Your task to perform on an android device: A few of my dressing cabinet handles are lost and are not looking good at all. Search for cabinet handles in the TEMU app.
Image 0: 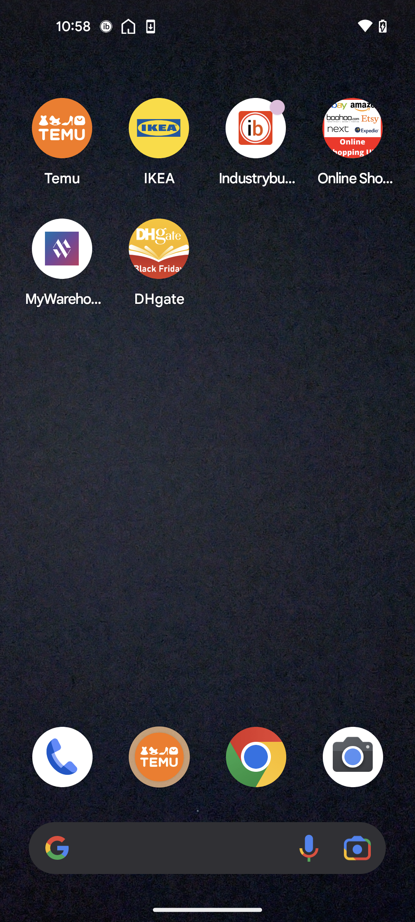
Open the Temu app
Step 0: open app "Temu"
Image 1: 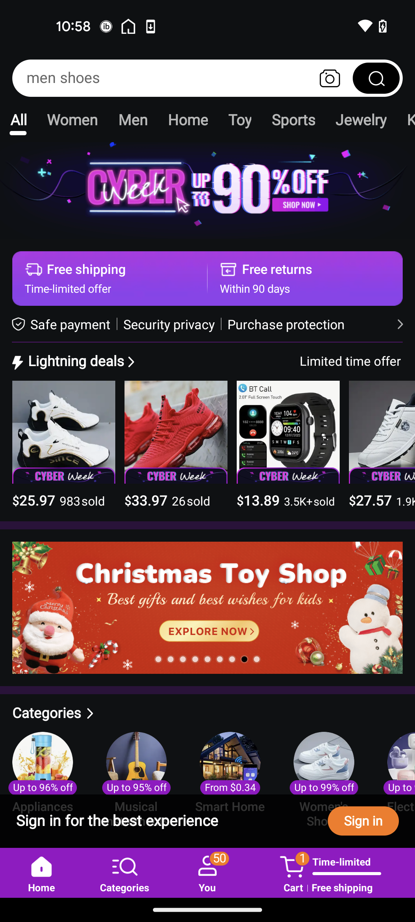
Go to the search bar at the top of the screen
Step 1: click (163, 78)
Image 2: 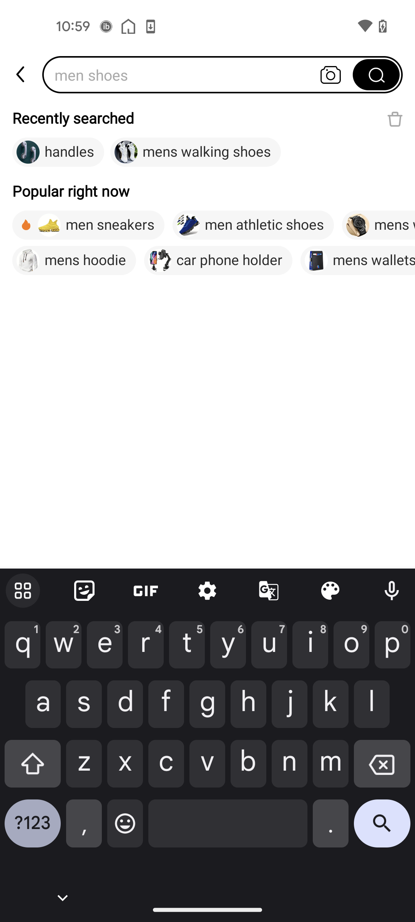
Type Cabinet Handles in the search bar
Step 2: type "Cabinet Handles"